Your task to perform on an android device: In the Strava App ,view the fitness activity insights of walk
Image 0: 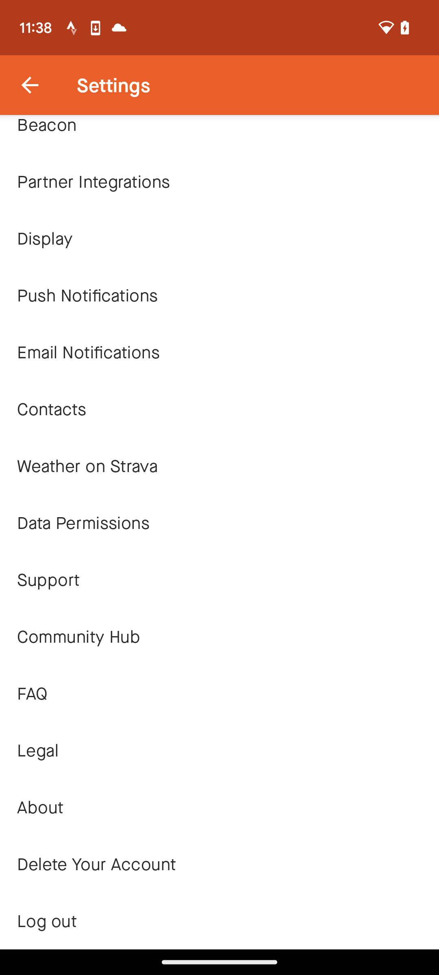
Click on the back icon of settings
Step 0: click (30, 85)
Image 1: 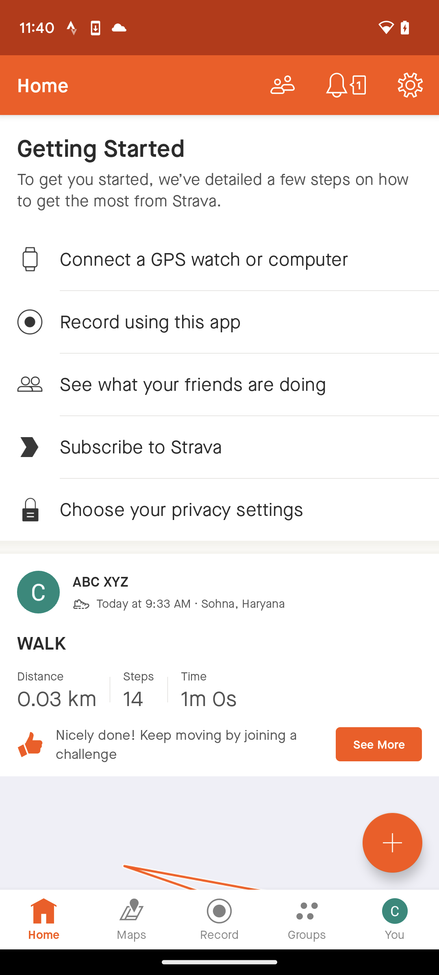
Click on the Walk section
Step 1: click (221, 684)
Image 2: 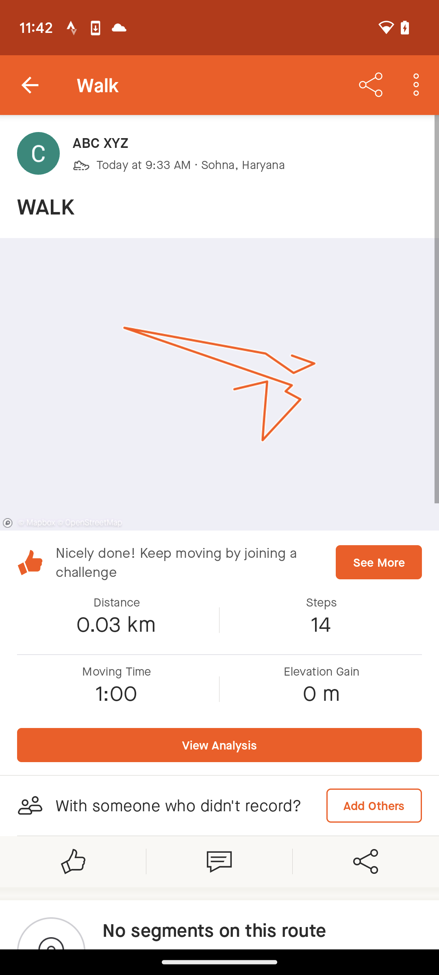
Click on the view analysis
Step 2: click (219, 745)
Image 3: 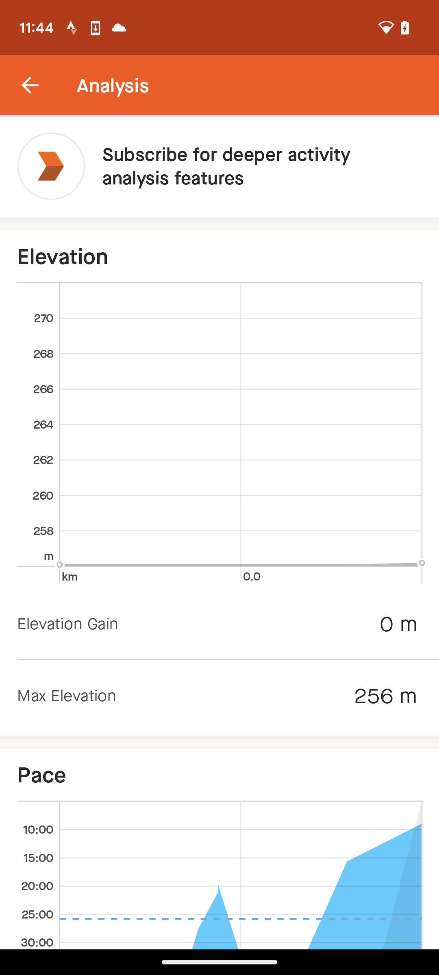
Swipe up on the screen
Step 3: scroll down
Image 4: 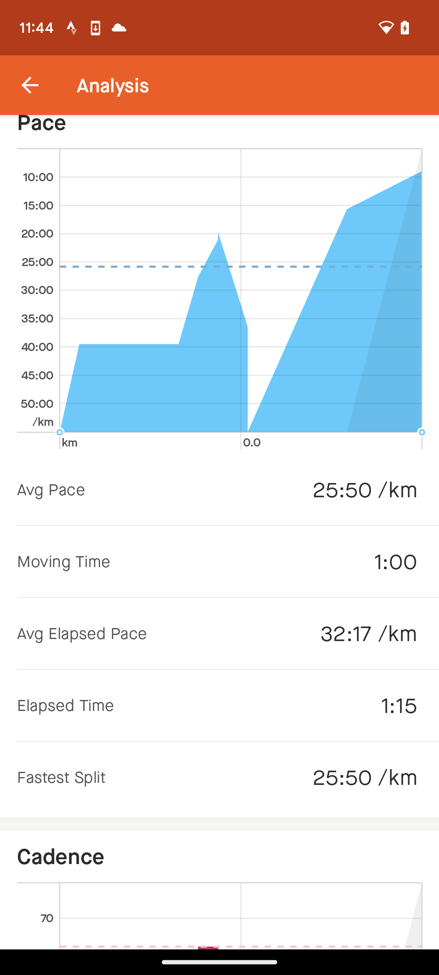
Swipe up on the screen
Step 4: scroll down
Image 5: 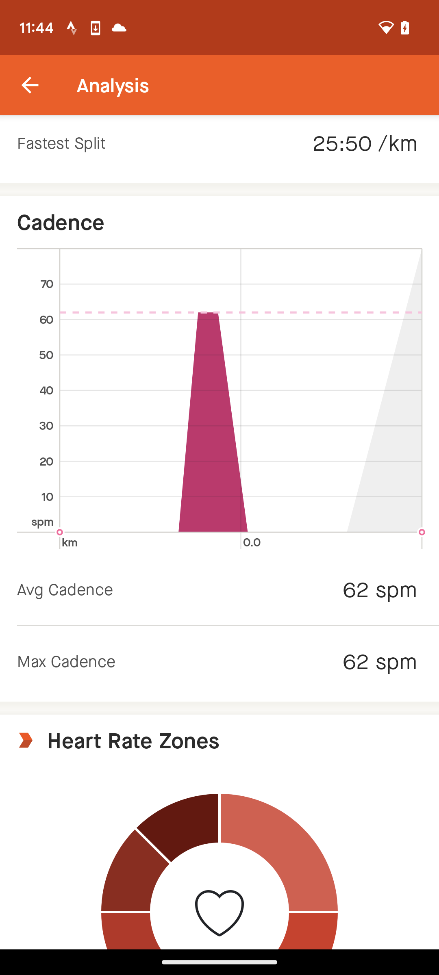
Swipe up on the screen
Step 5: scroll down